Your task to perform on an android device: Open the Tasty app and view the recipe of the 2-ingredient pasta
Image 0: 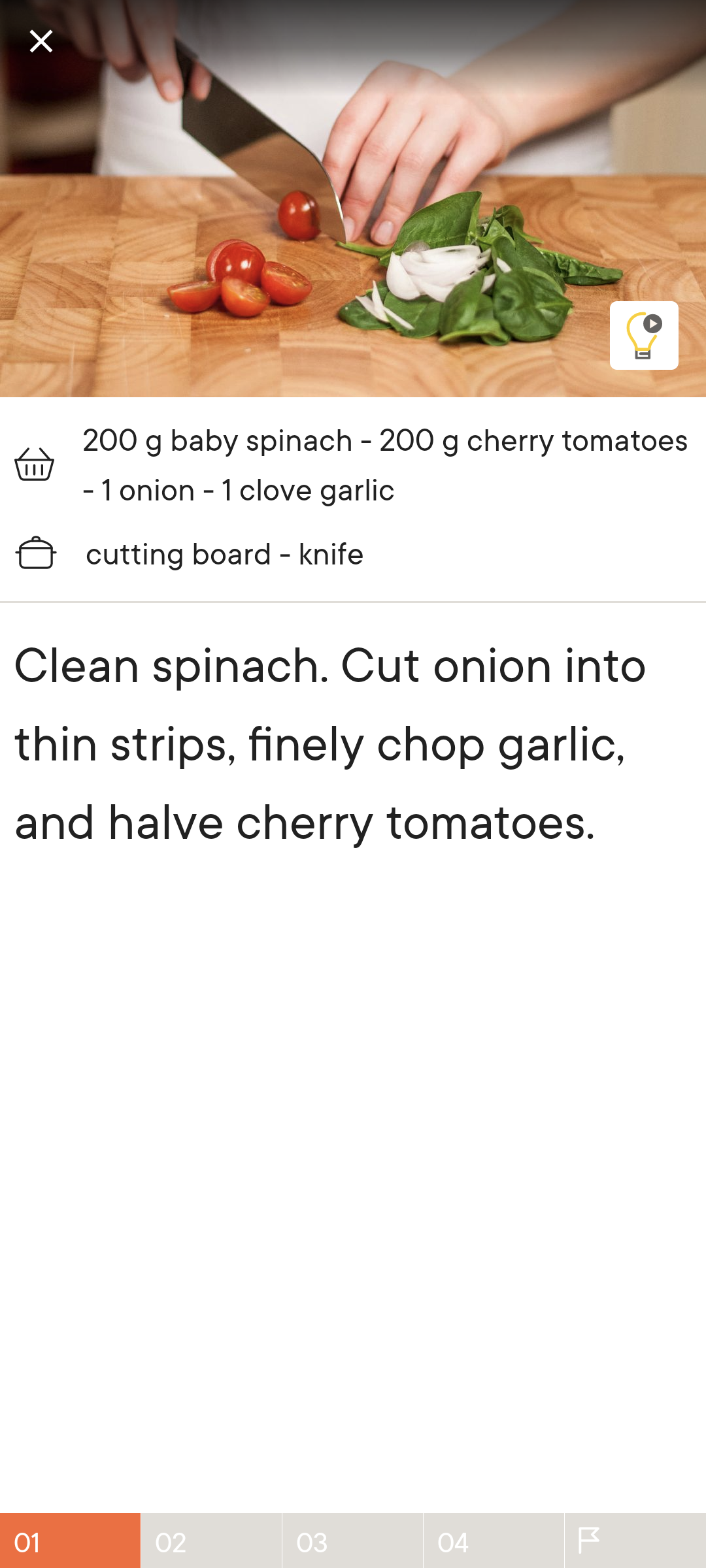
Open the Tasty app
Step 0: open app "Tasty"
Image 1: 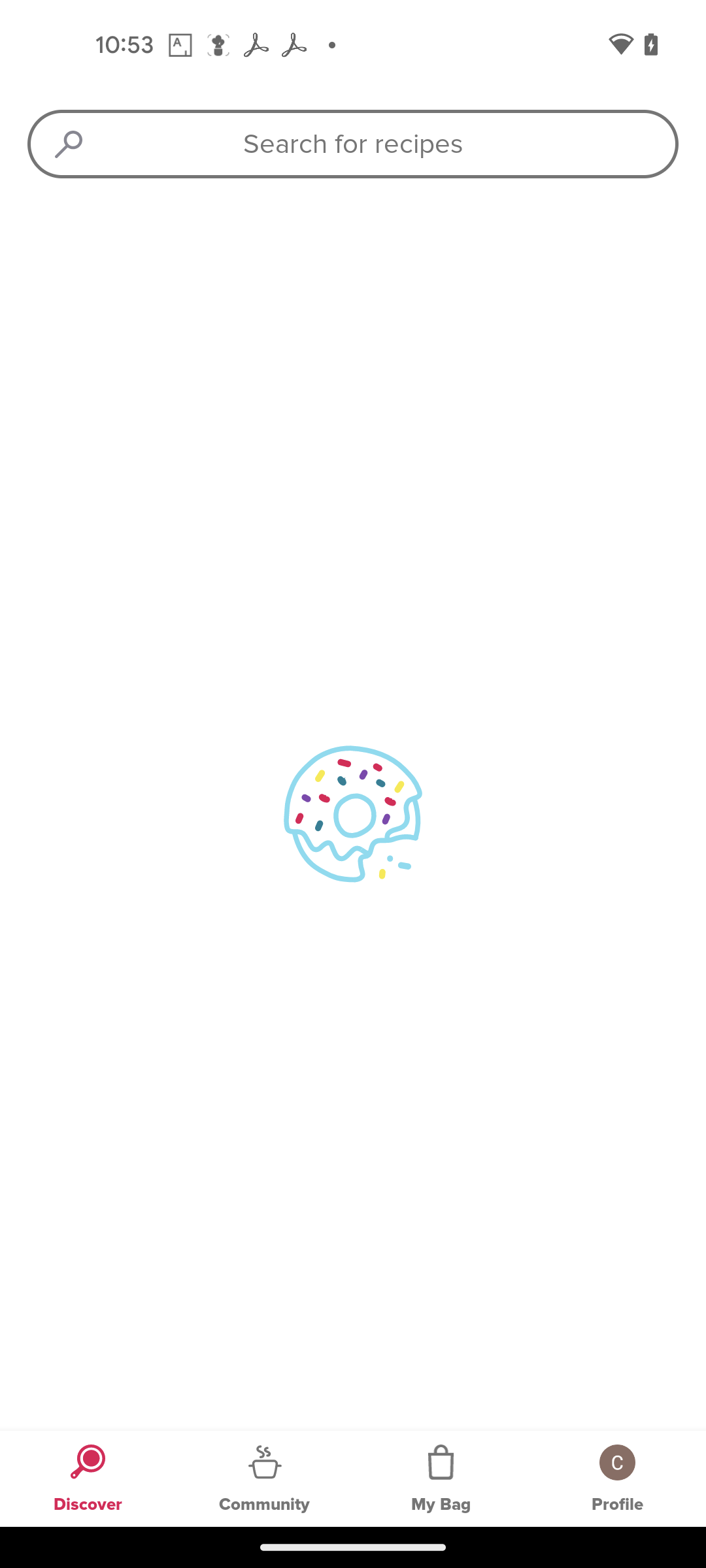
Open the Tasty app
Step 1: wait
Image 2: 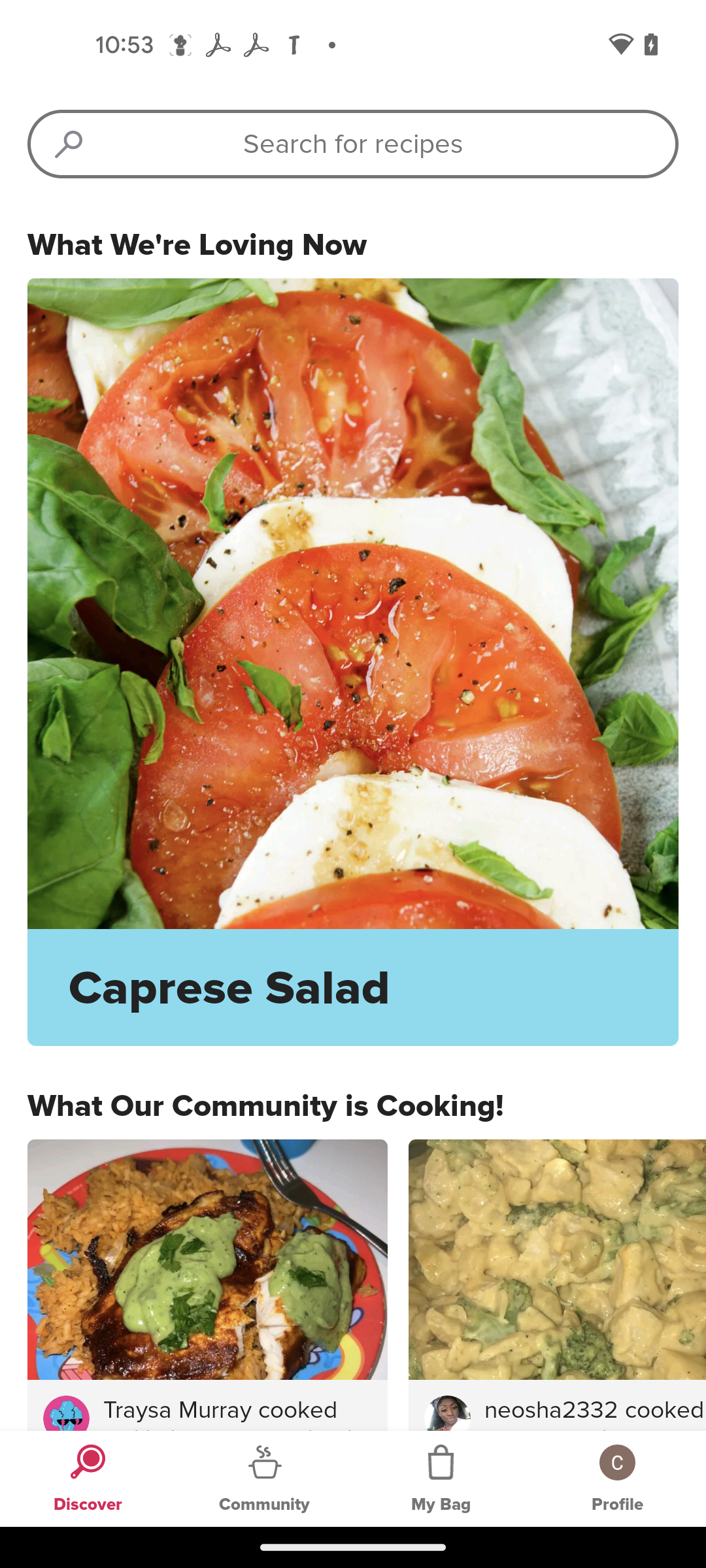
click on the search bar
Step 2: click (353, 144)
Image 3: 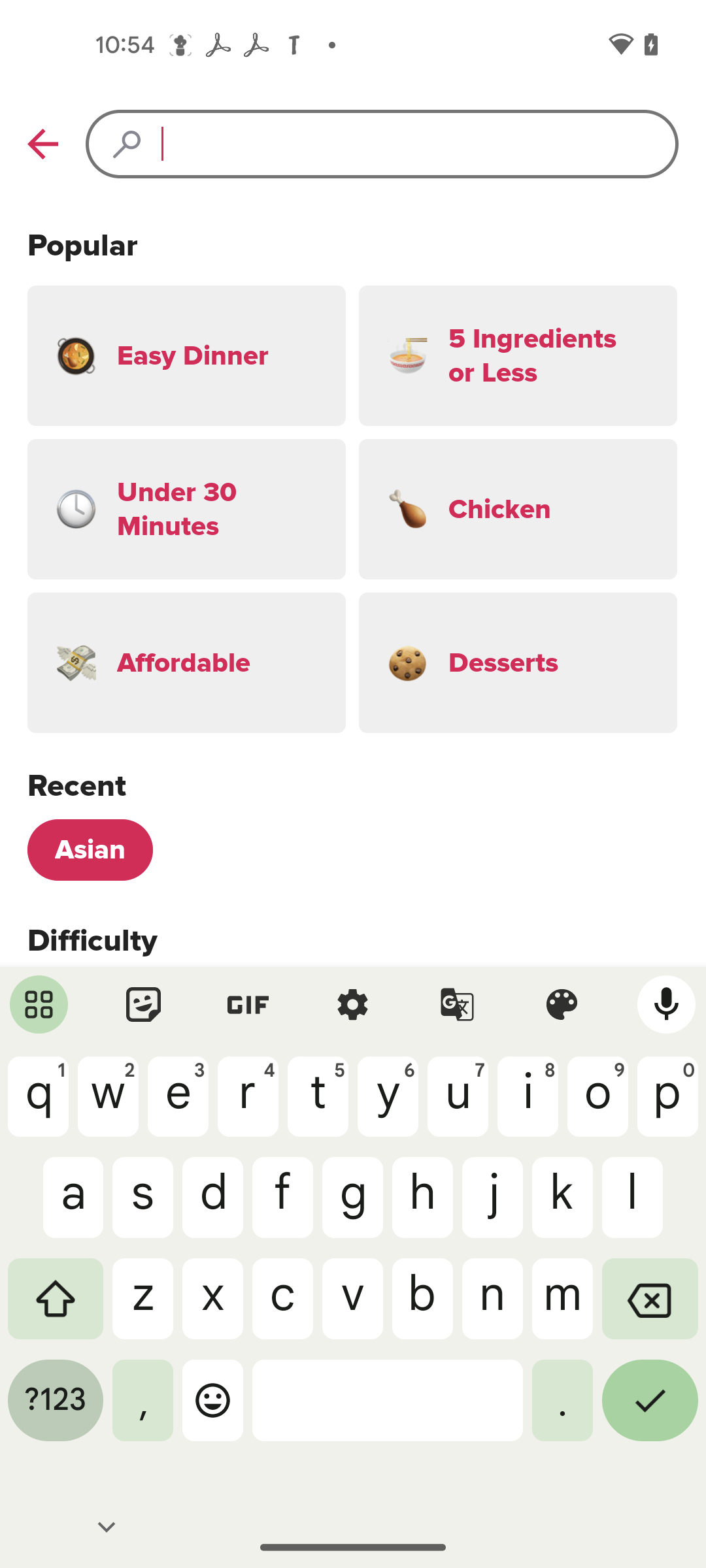
search for the pasta
Step 3: type "pasta"
Image 5: 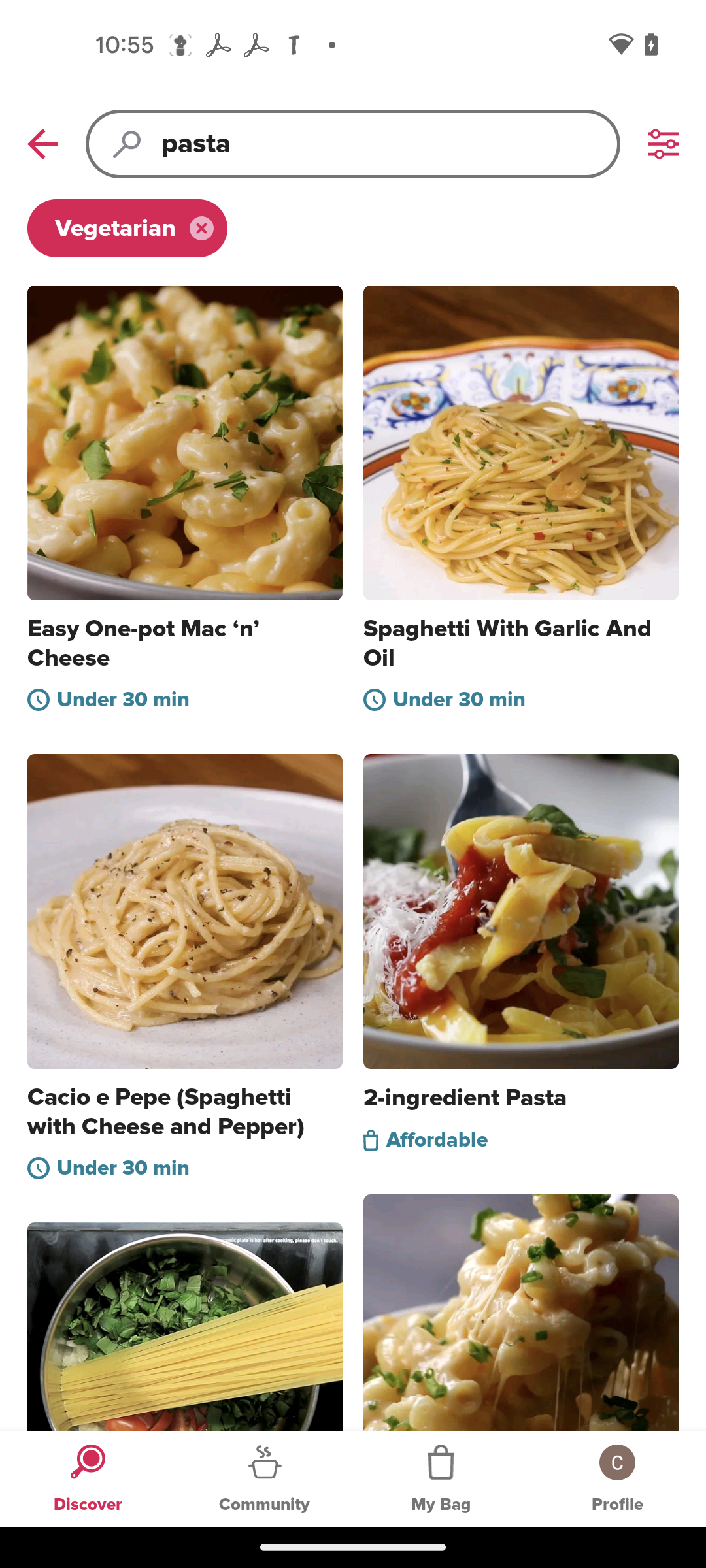
click on the 2-ingredient pasta
Step 5: click (520, 911)
Image 6: 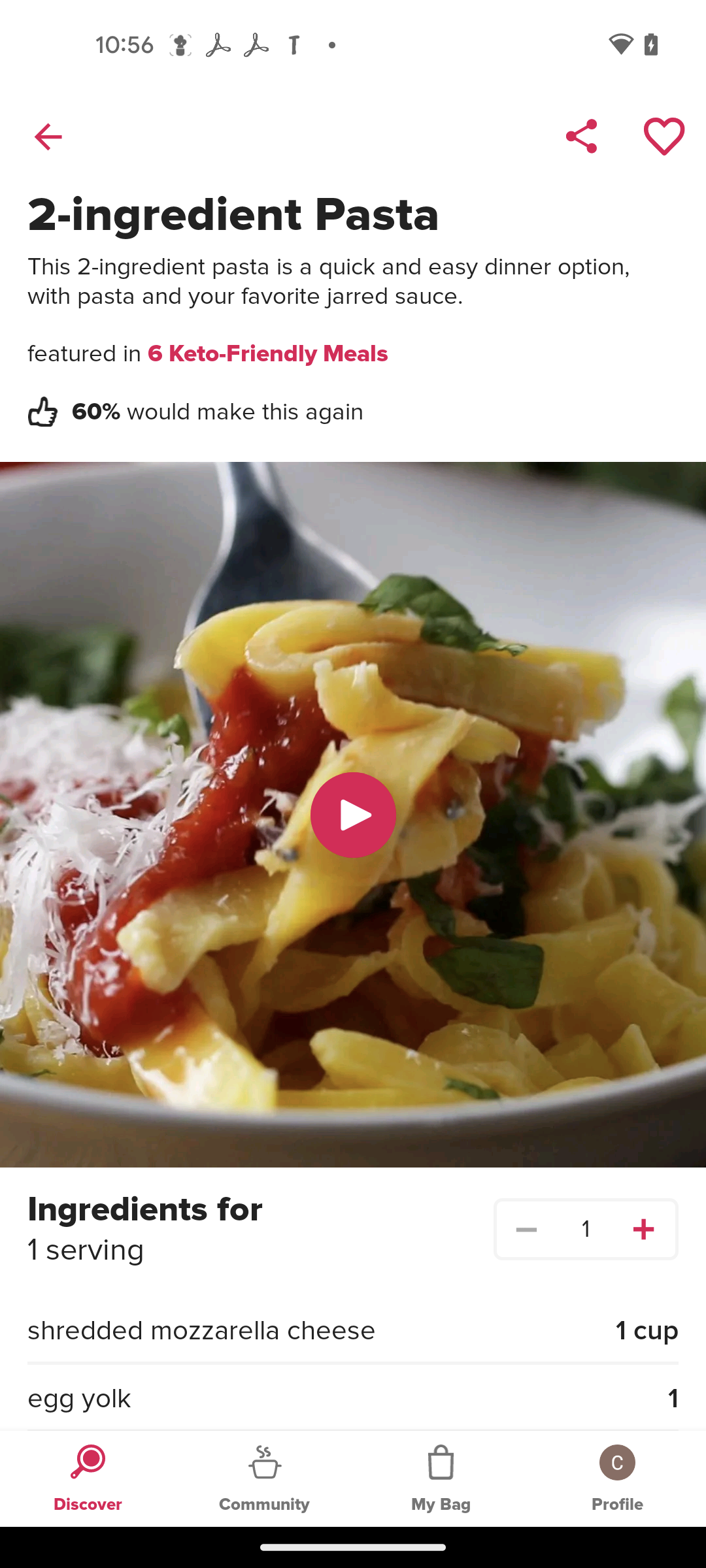
swipe up for recipe
Step 6: scroll down
Image 7: 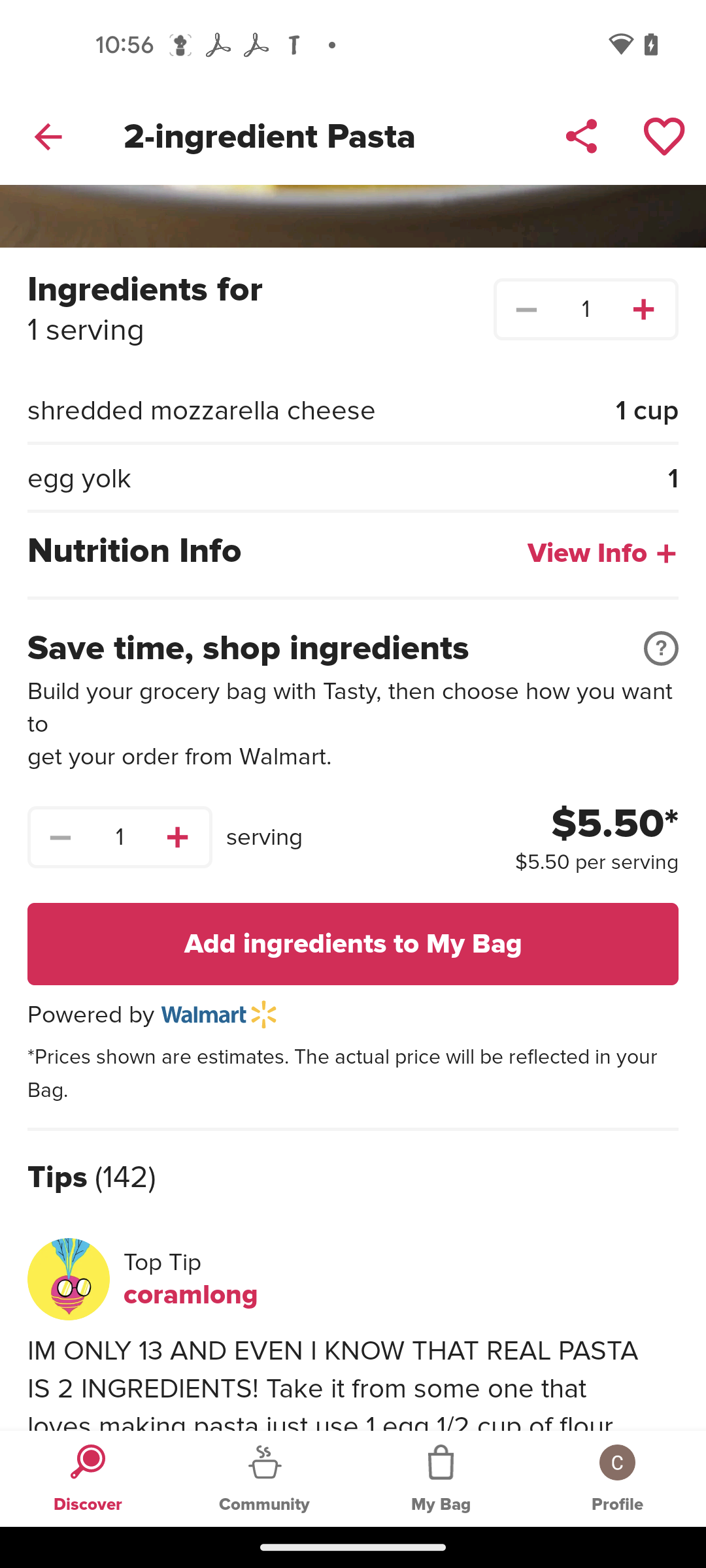
swipe up for recipe
Step 7: scroll down
Image 8: 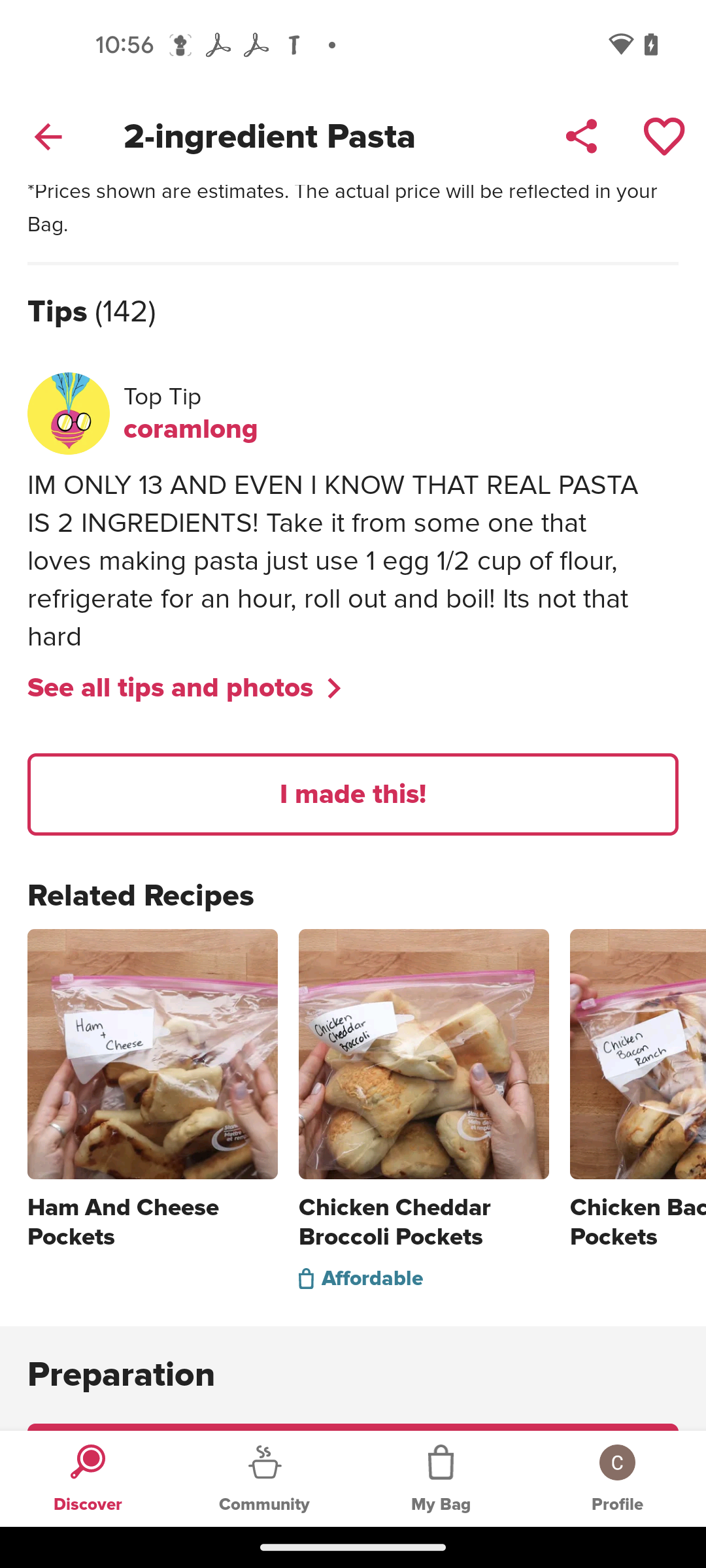
swipe up for recipe
Step 8: scroll down
Image 9: 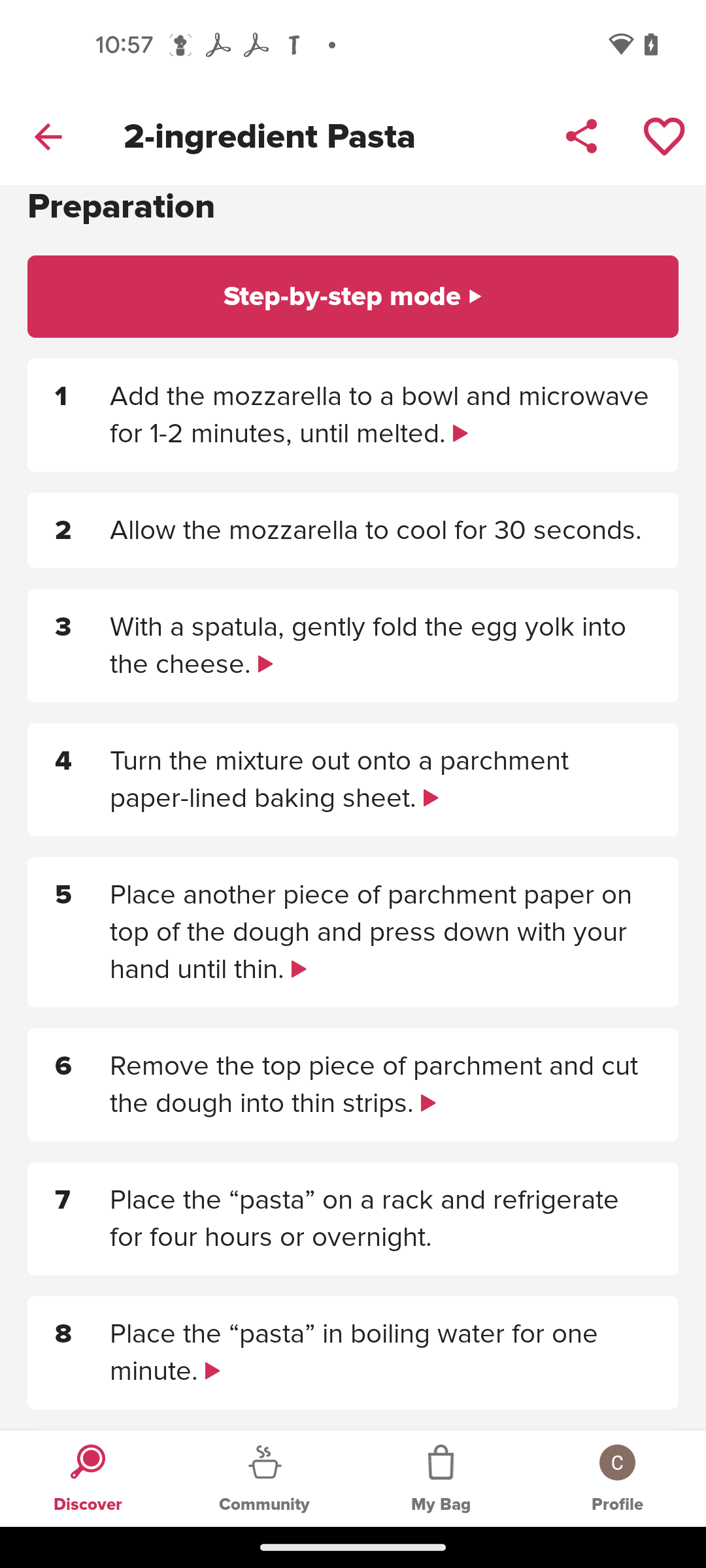
click on the step-by-step mode
Step 9: click (353, 296)